Your task to perform on an android device: Open REI Co-op app and Find local stores that sell sports equipment in Westbrook.
Image 0: 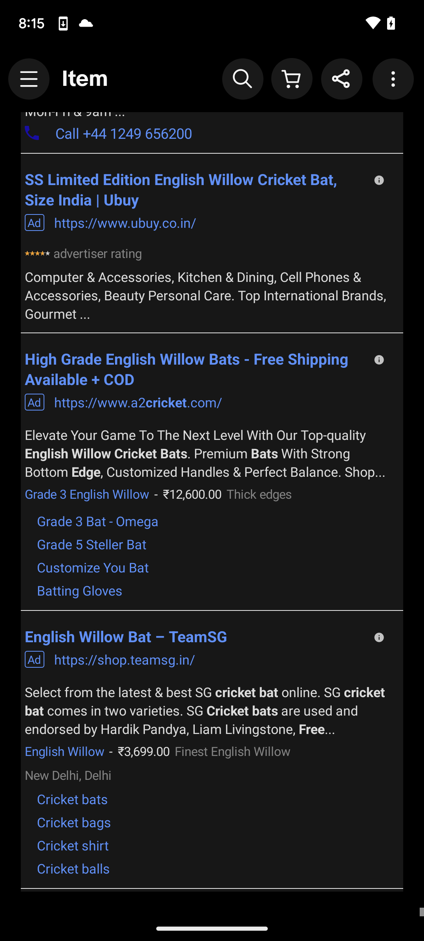
Open REI Co-op app.
Step 0: open app "REI Co-op"
Image 1: 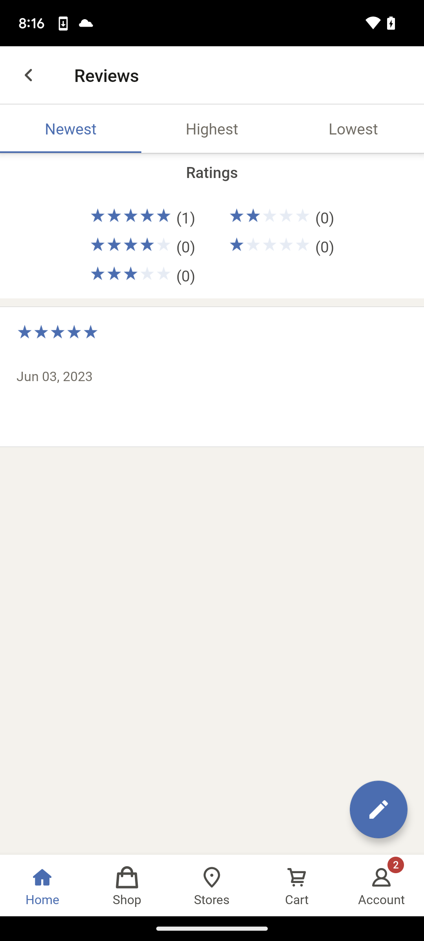
Click on the Stores option at the bottom of the screen.
Step 1: click (212, 885)
Image 2: 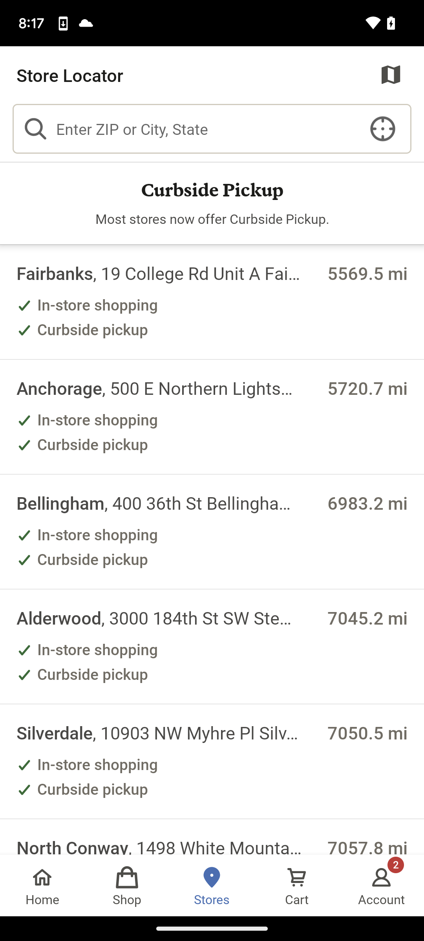
Click on the Search bar.
Step 2: click (210, 129)
Image 3: 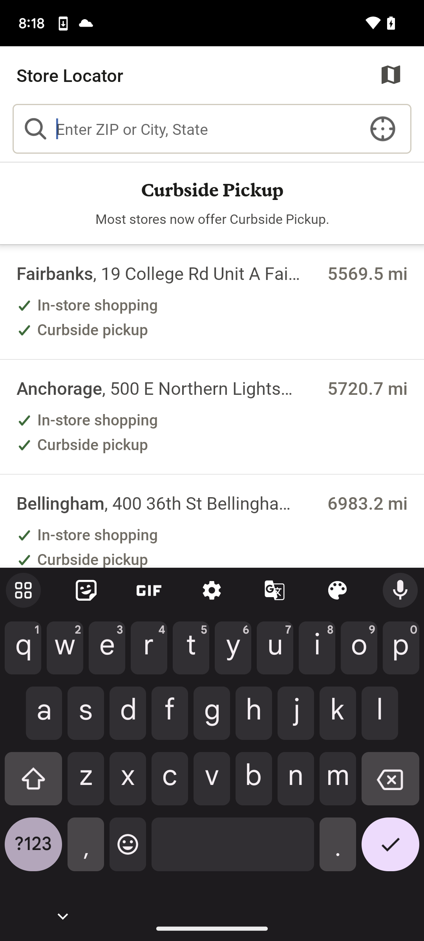
Type text Westbrook in the search baar.
Step 3: type "Westbrook"
Image 4: 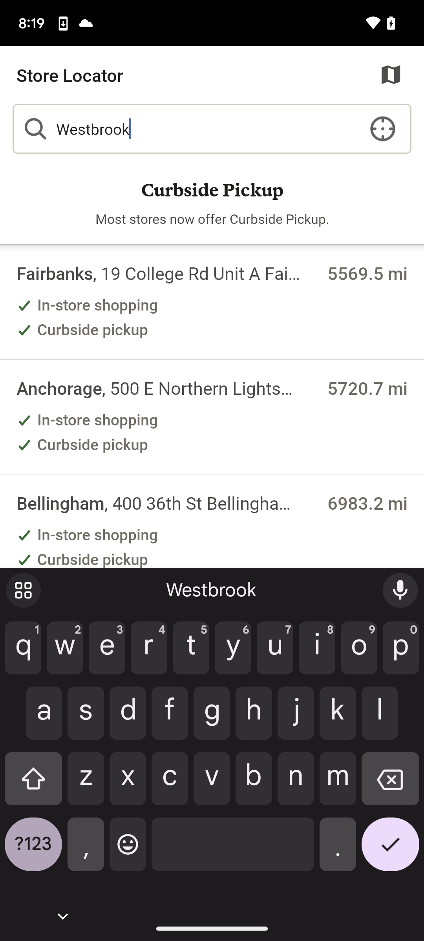
Click on the Tick icon at the bottom right corner of the screen.
Step 4: click (367, 845)
Image 5: 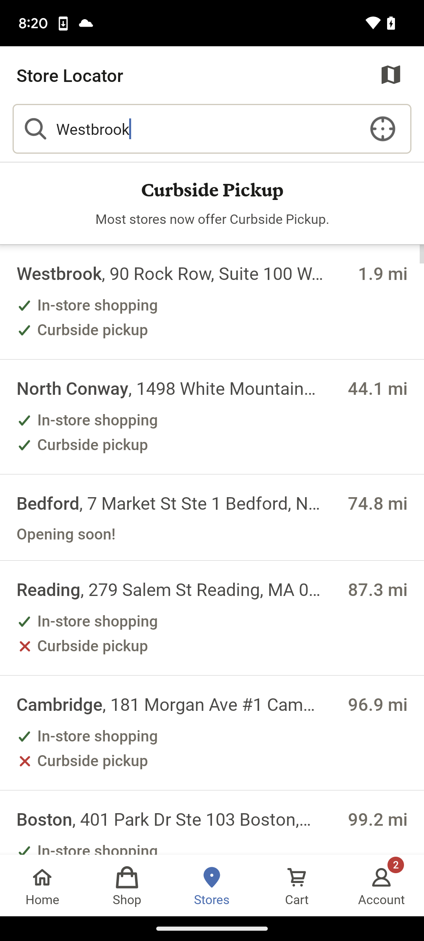
Click on the Westbrook Store option.
Step 5: click (166, 303)